Your task to perform on an android device: I haven't done my job yet, and the work alarm has begun to ring, so snooze the 7:05 PM Alarm in the Clock app for 10 minutes.
Image 0: 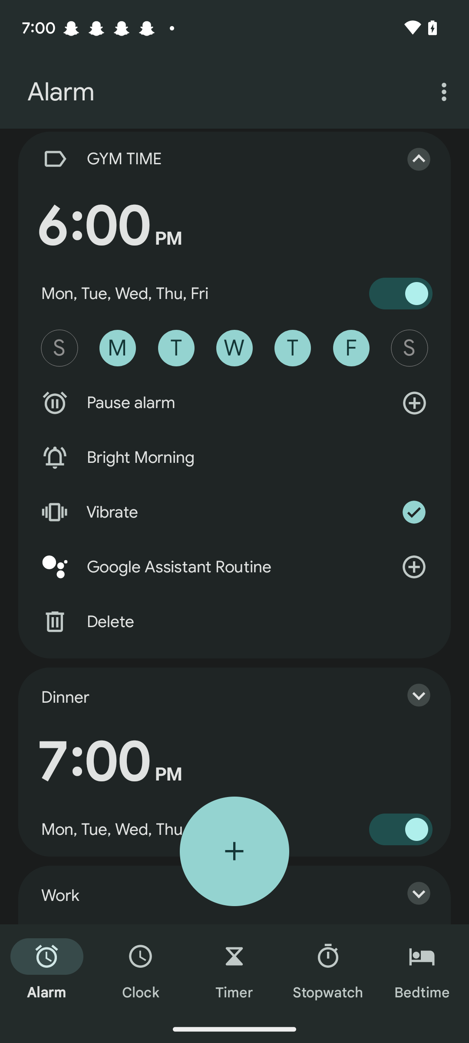
Swipe up to view the 7:05 PM alarm
Step 0: scroll down
Image 1: 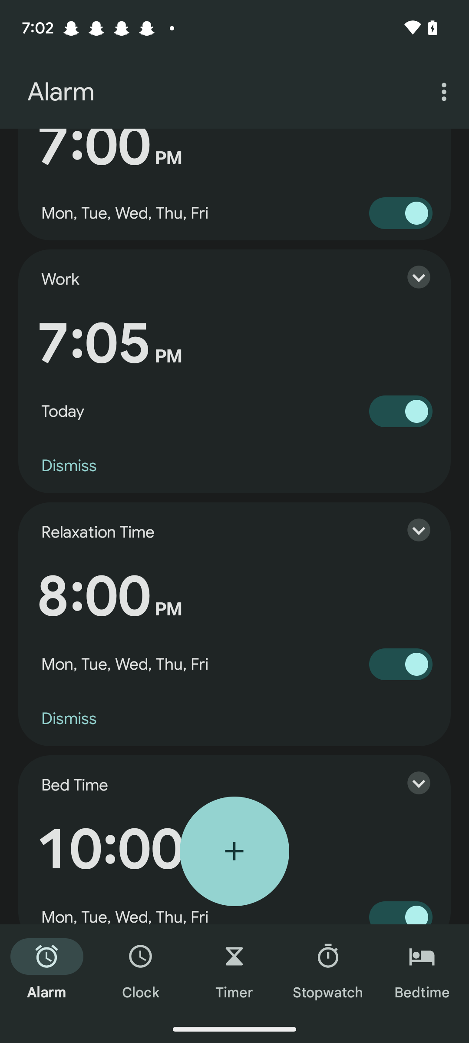
Swipe up to view the 7:05 PM alarm
Step 1: wait
Image 2: 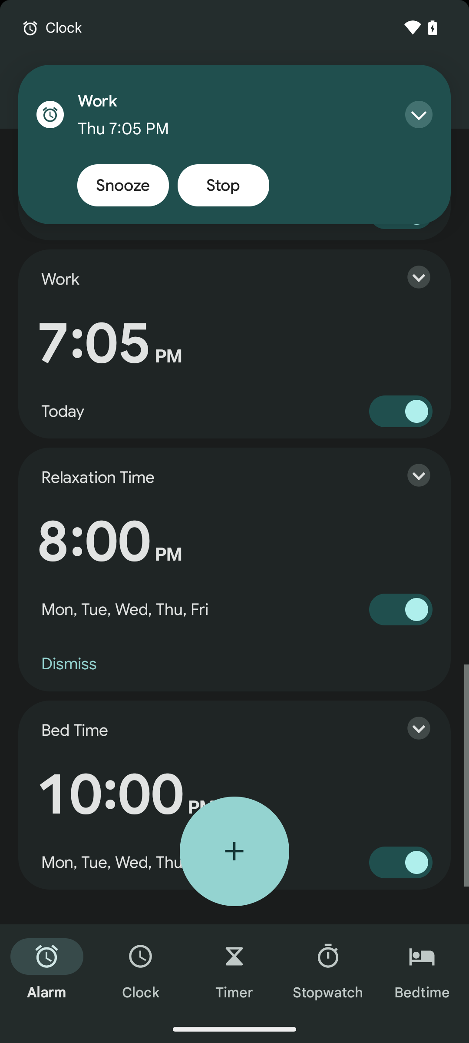
Click on the Snooze button
Step 2: click (123, 185)